Your task to perform on an android device: I would like to compare the 1M to 3M GBP to EUR exchange rates.
Image 0: 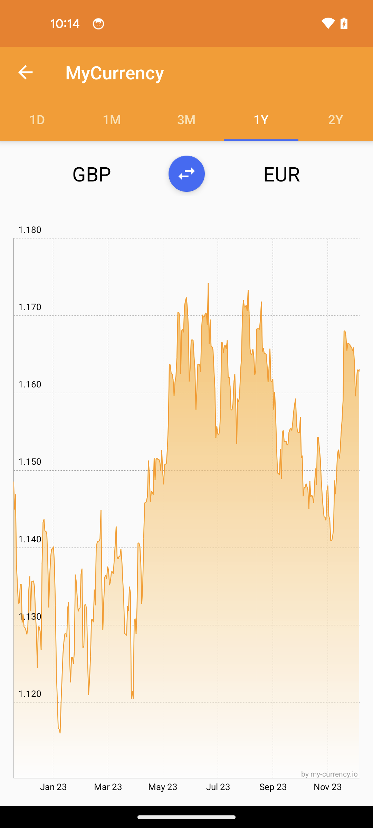
Tap on the 1M option above the chart
Step 0: click (112, 119)
Image 1: 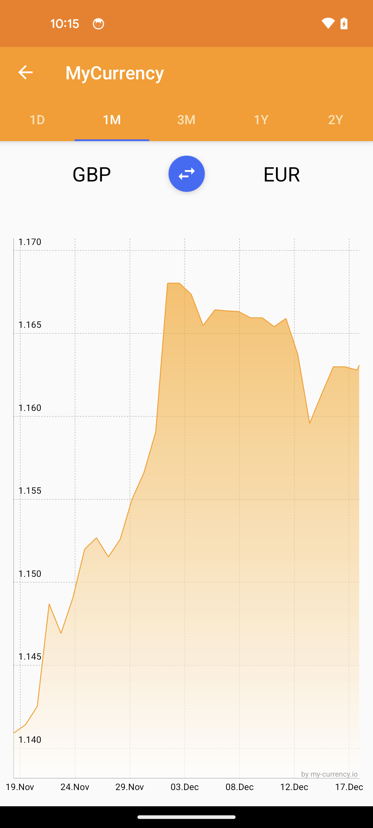
Tap on the 3M option above the chart
Step 1: click (186, 119)